Your task to perform on an android device: I want to open the Yerma book in the Moon+ Reader app.
Image 0: 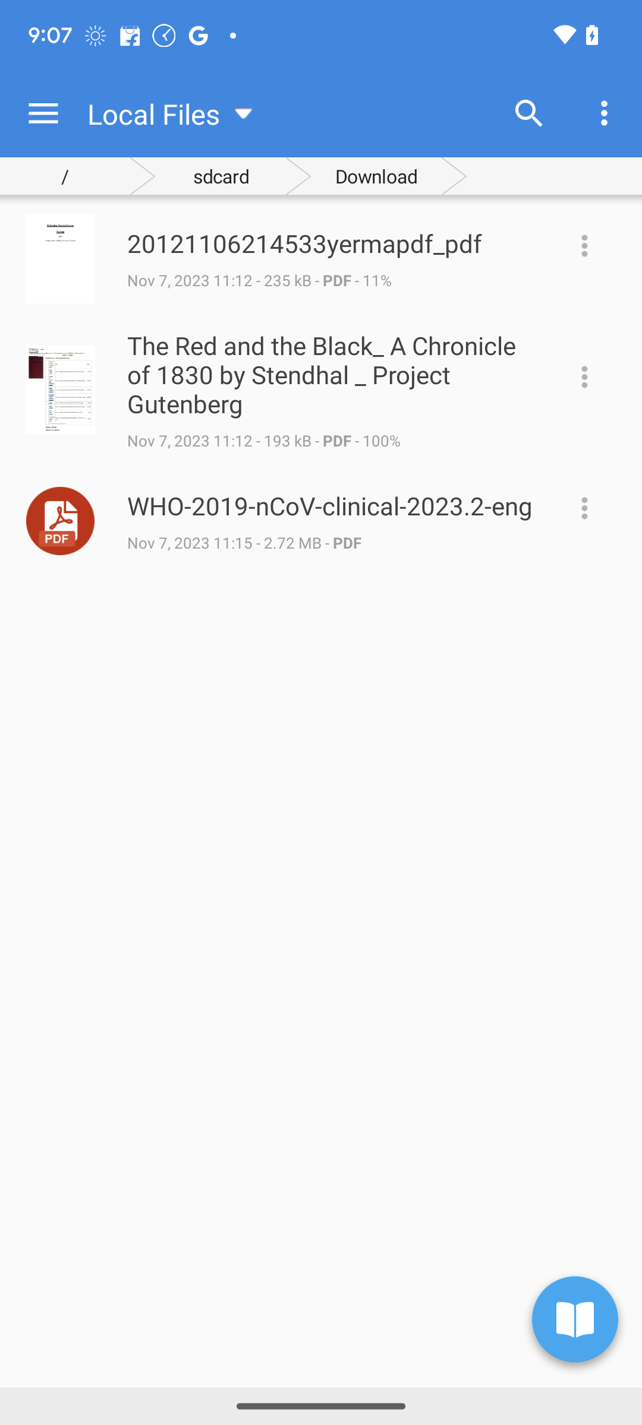
Swipe left on the left of the screen to go back to the shelf.
Step 0: scroll right
Image 1: 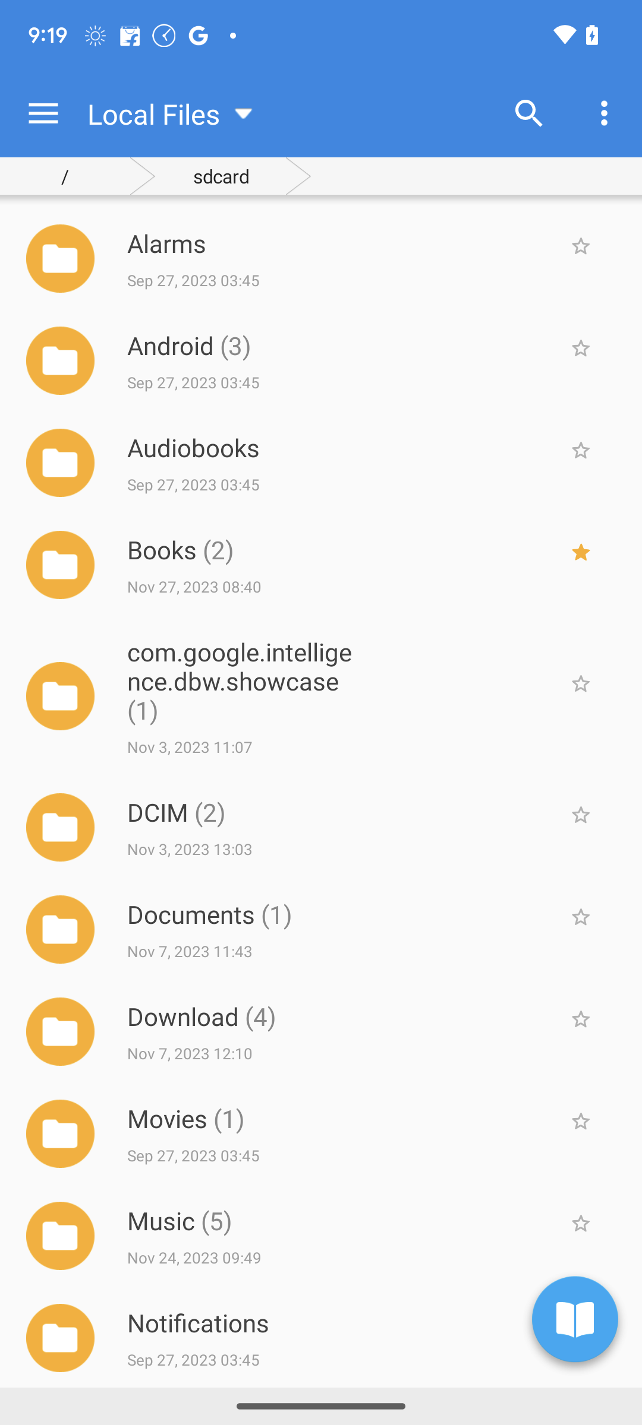
Swipe left on the left of the screen to go back to the shelf.
Step 1: wait